Your task to perform on an android device: The workout for today has concluded. Now I want to keep track of my improvement.
Image 0: 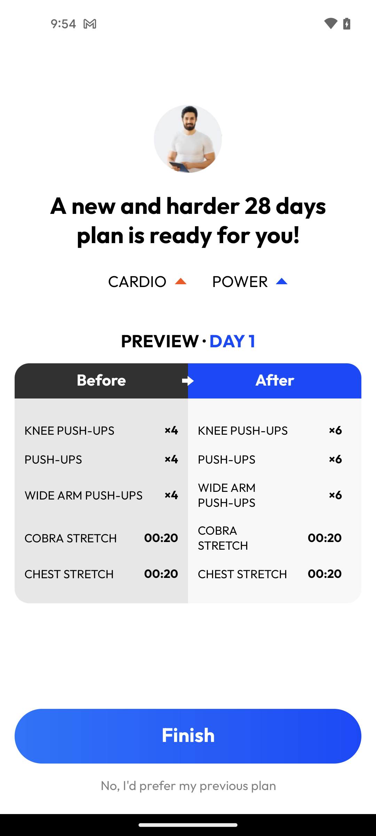
click on the Finish button
Step 0: click (188, 736)
Image 1: 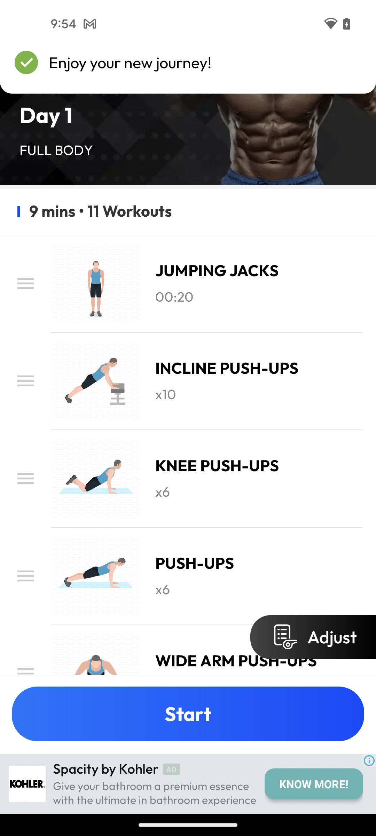
go back
Step 1: press back button
Image 2: 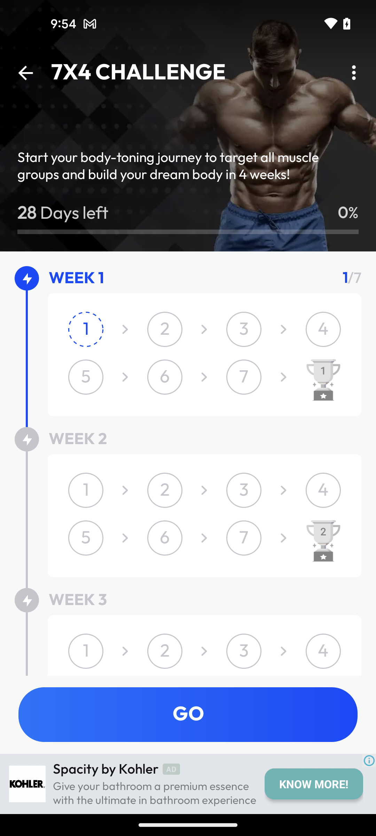
go back again
Step 2: press back button
Image 3: 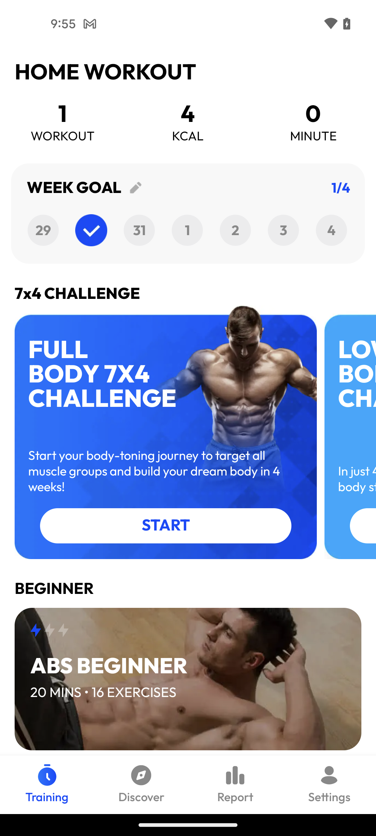
click on the Report tab at the bottom of the screen
Step 3: click (240, 780)